Your task to perform on an android device: Check & compare all the suggested car pricing
Image 0: 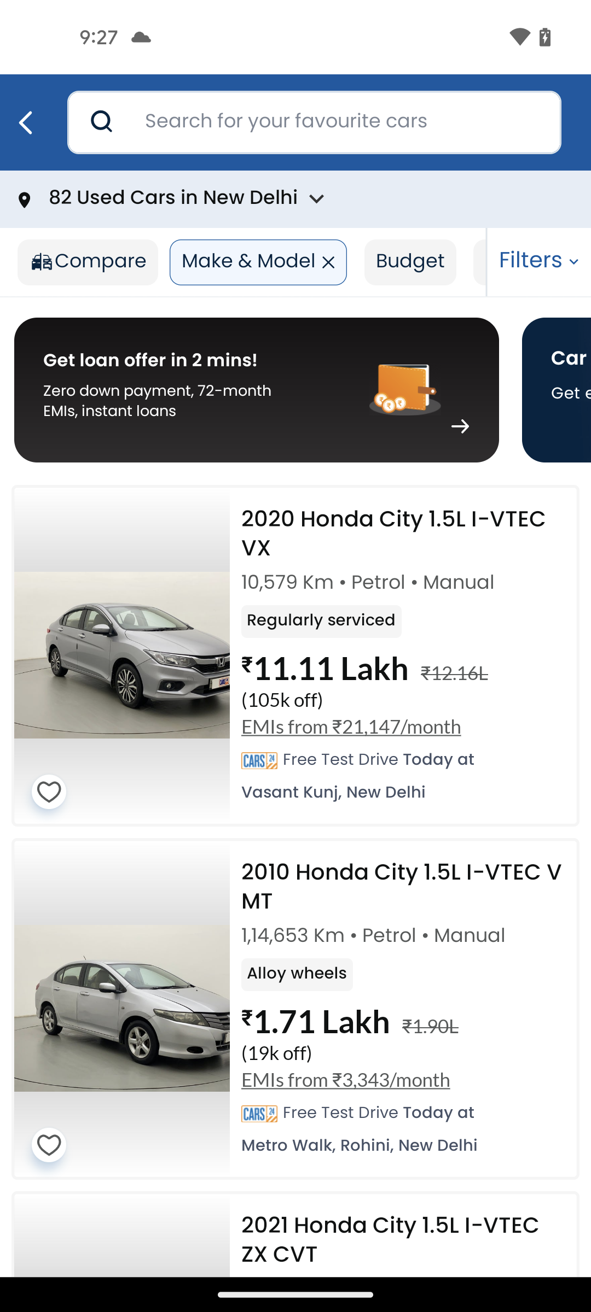
scroll down & see cars pricing
Step 0: scroll down
Image 1: 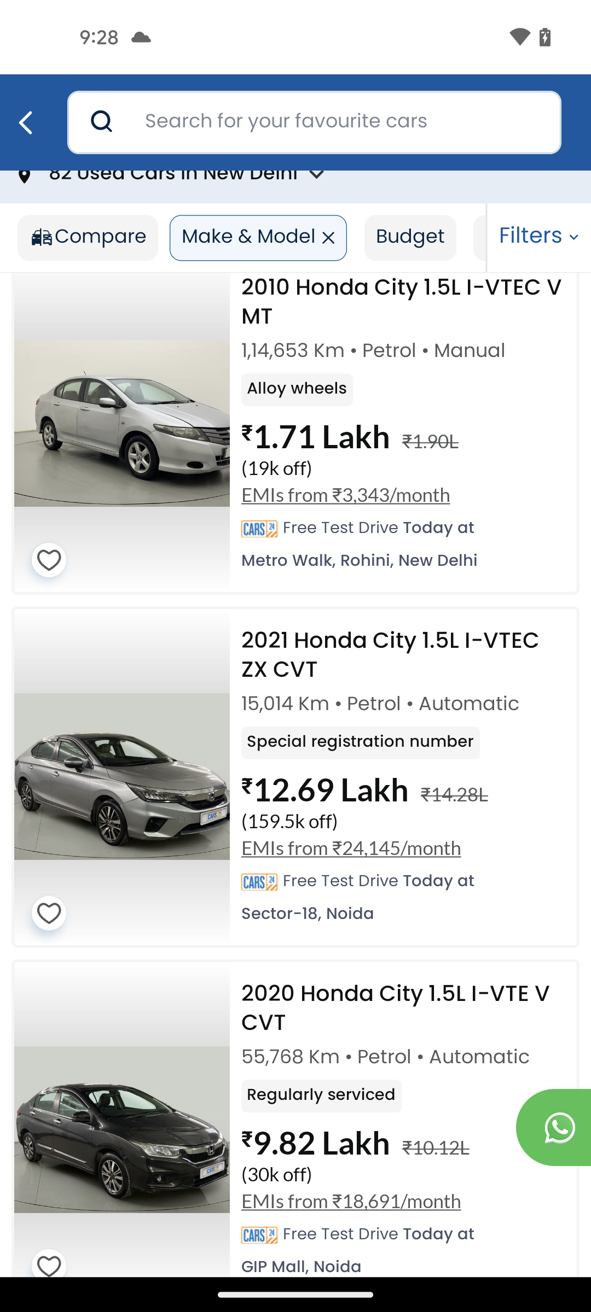
scroll down & see cars pricing
Step 1: scroll down